Your task to perform on an android device: As I'm going grocery shopping and don't want to forget anything, create a note in the Keep Notes app with the title Grocery List and list products like rice, beans, meat, fruits, and veggies in the note body.
Image 0: 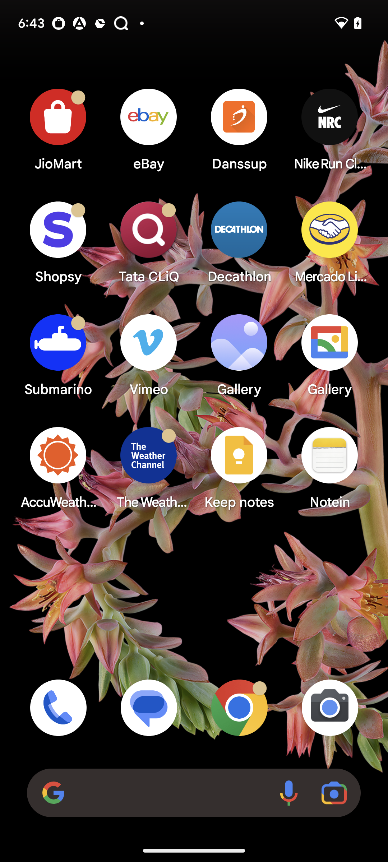
Open Keep Notes app
Step 0: open app "Keep notes"
Image 1: 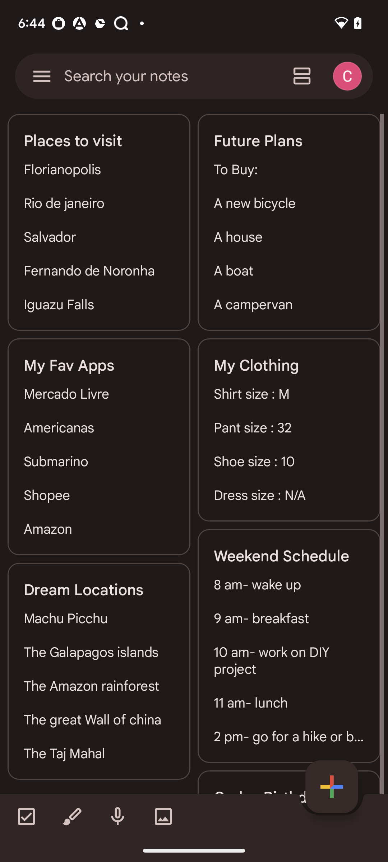
Click on the + icon at the bottom right corner of the screen
Step 1: click (332, 787)
Image 2: 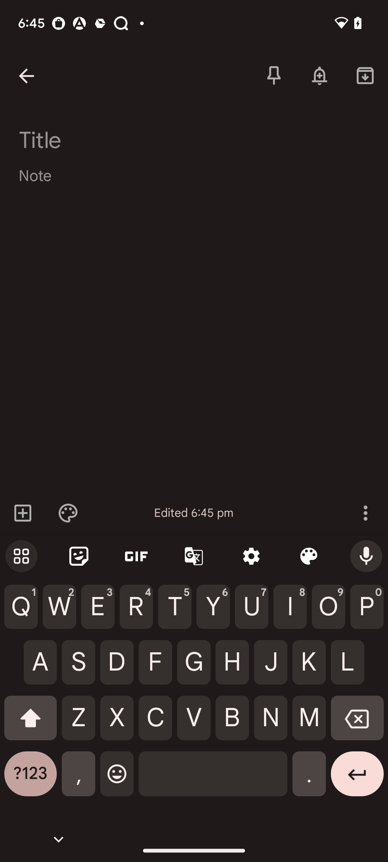
Click on the Title
Step 2: click (99, 137)
Image 3: 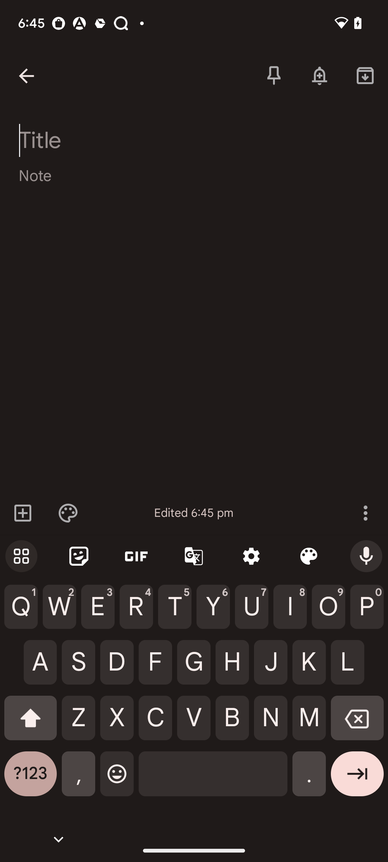
Add title as Grocery List
Step 3: type "Grocery List"
Image 4: 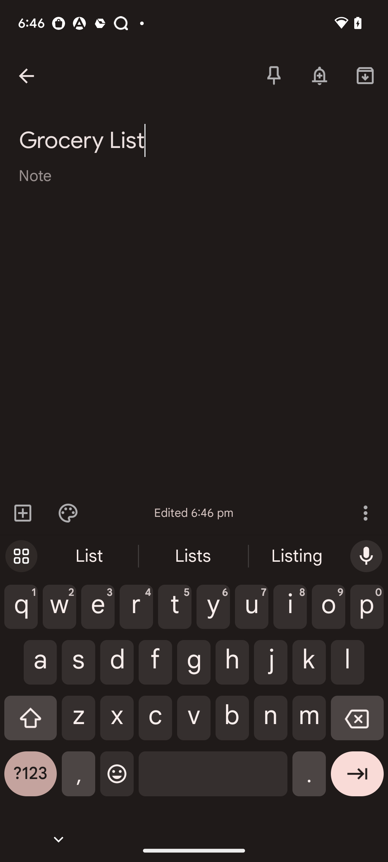
click on the Note body
Step 4: click (194, 185)
Image 5: 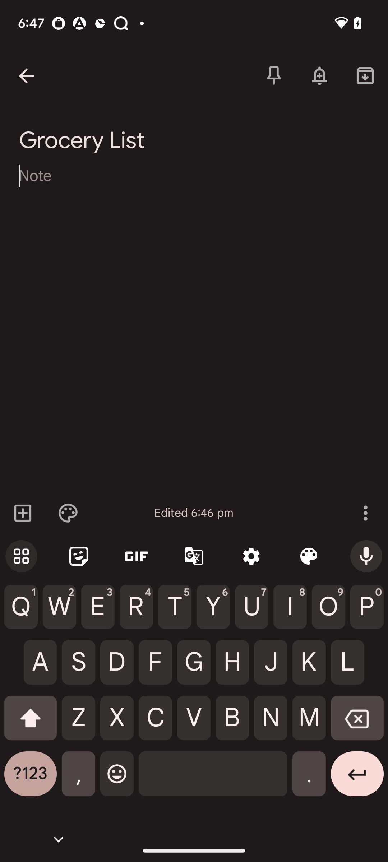
Add items as rice, beans, meat, fruits, and veggies
Step 5: type "Rice, Beans, Meat, Fruits, Veggies"
Image 6: 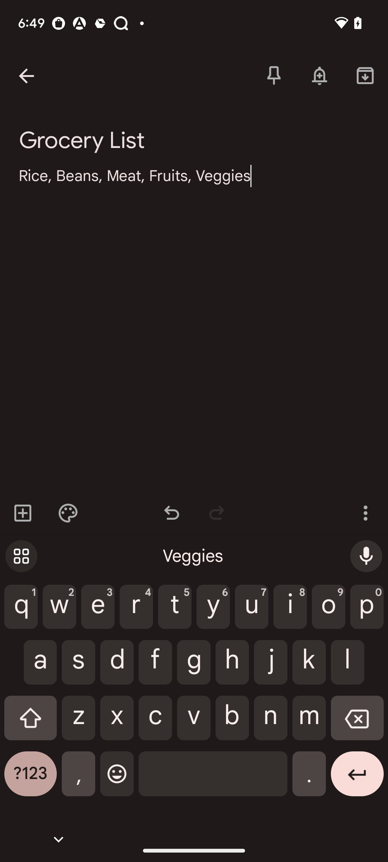
Go back
Step 6: press back button
Image 7: 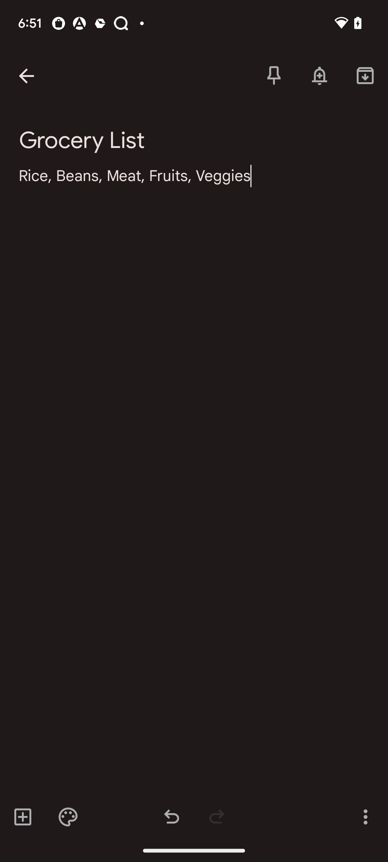
go back to the previous page
Step 7: press back button